Your task to perform on an android device: On the Coursera app, start the Week 2 quiz exercise of "Cybersecurity for Everyone" course for me.
Image 0: 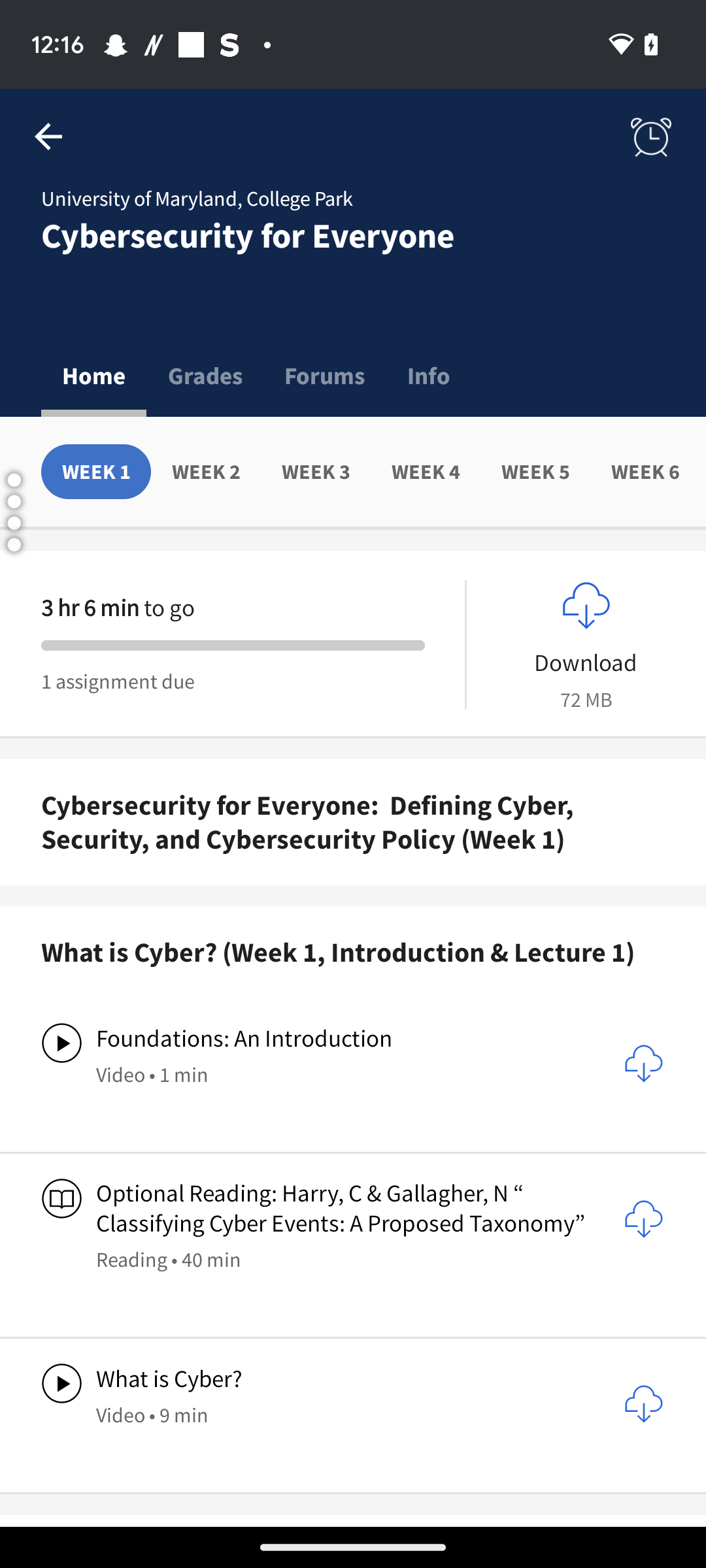
Click on the Grades tab.
Step 0: click (205, 376)
Image 2: 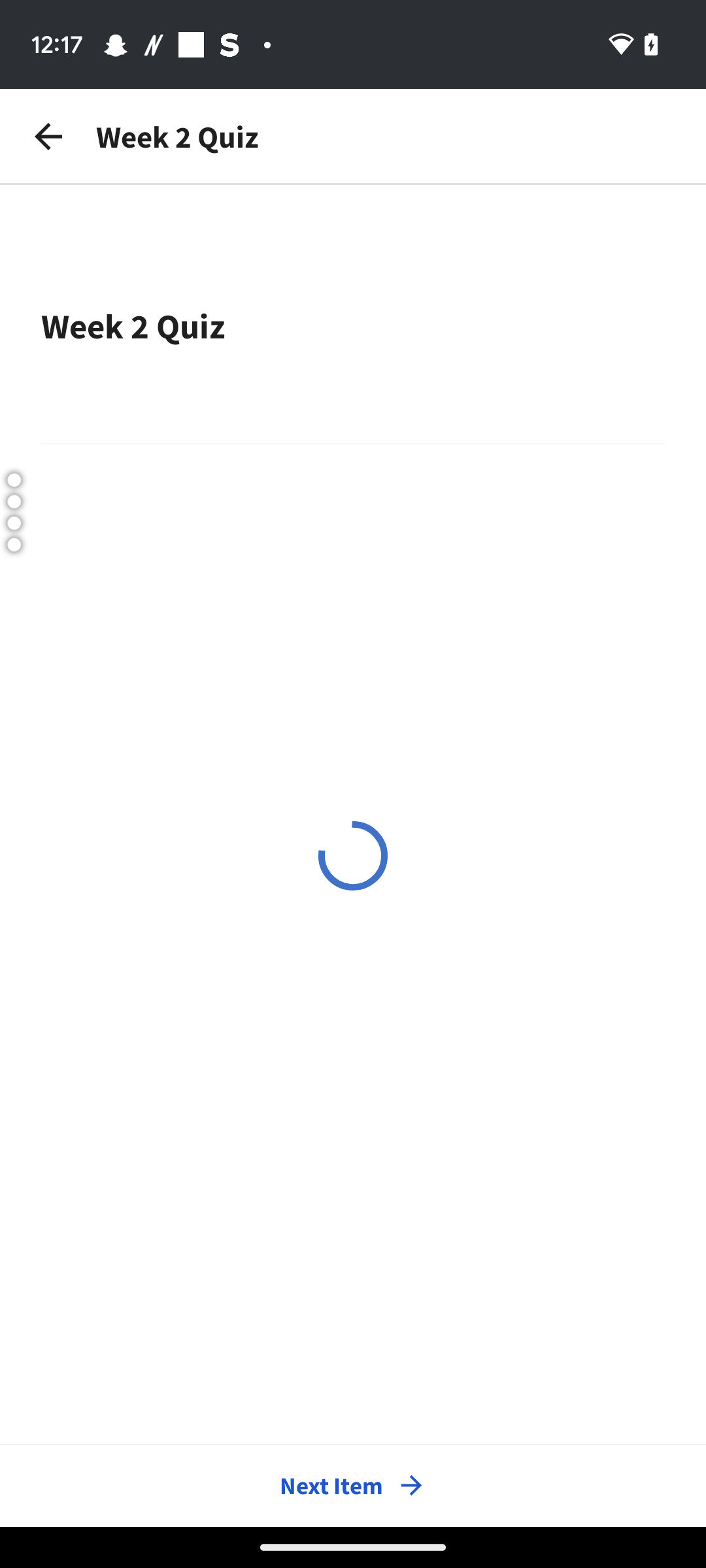
Open the Week 2 Quiz.
Step 2: wait
Image 3: 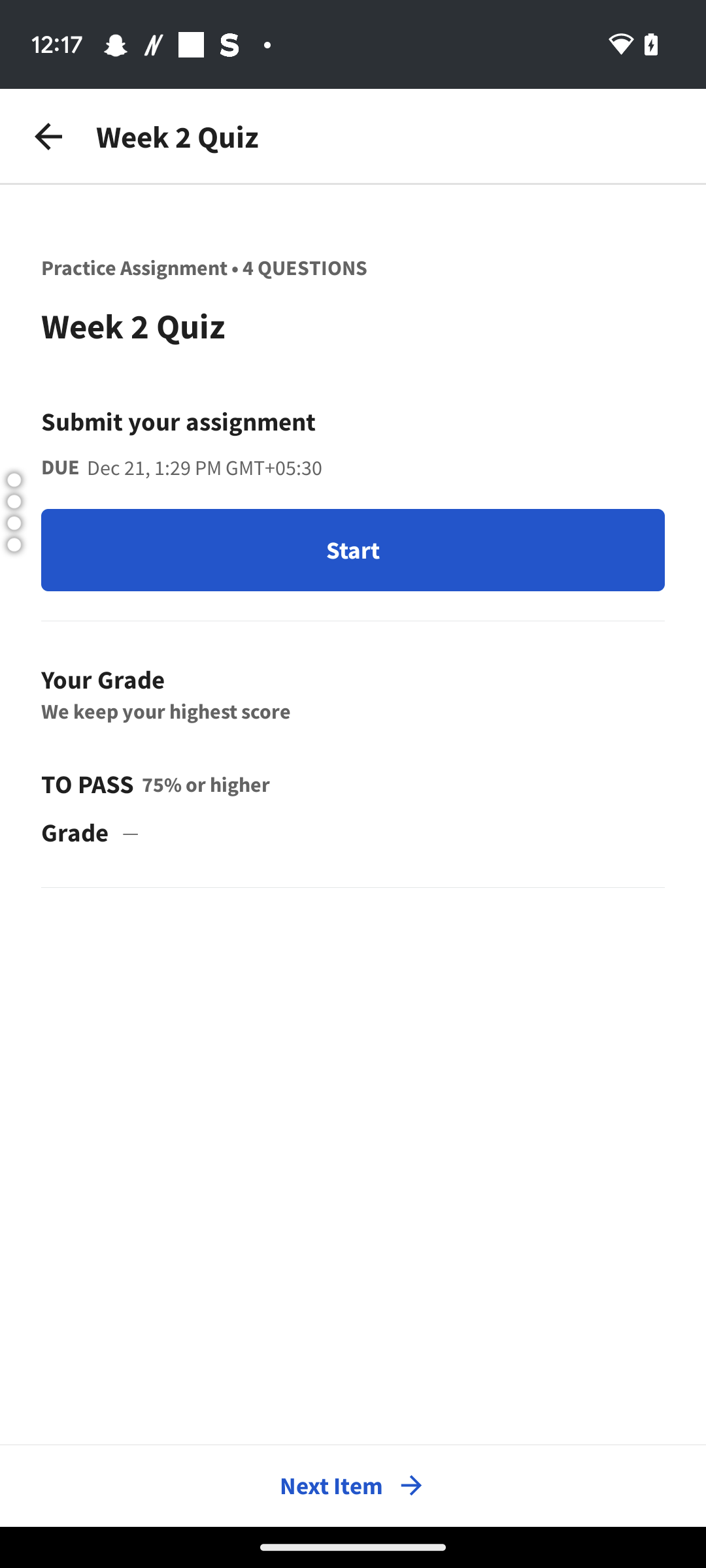
Click on the Start button.
Step 3: click (352, 549)